Your task to perform on an android device: In the LeafSnap app, Identify the plant from taken Picture
Image 0: 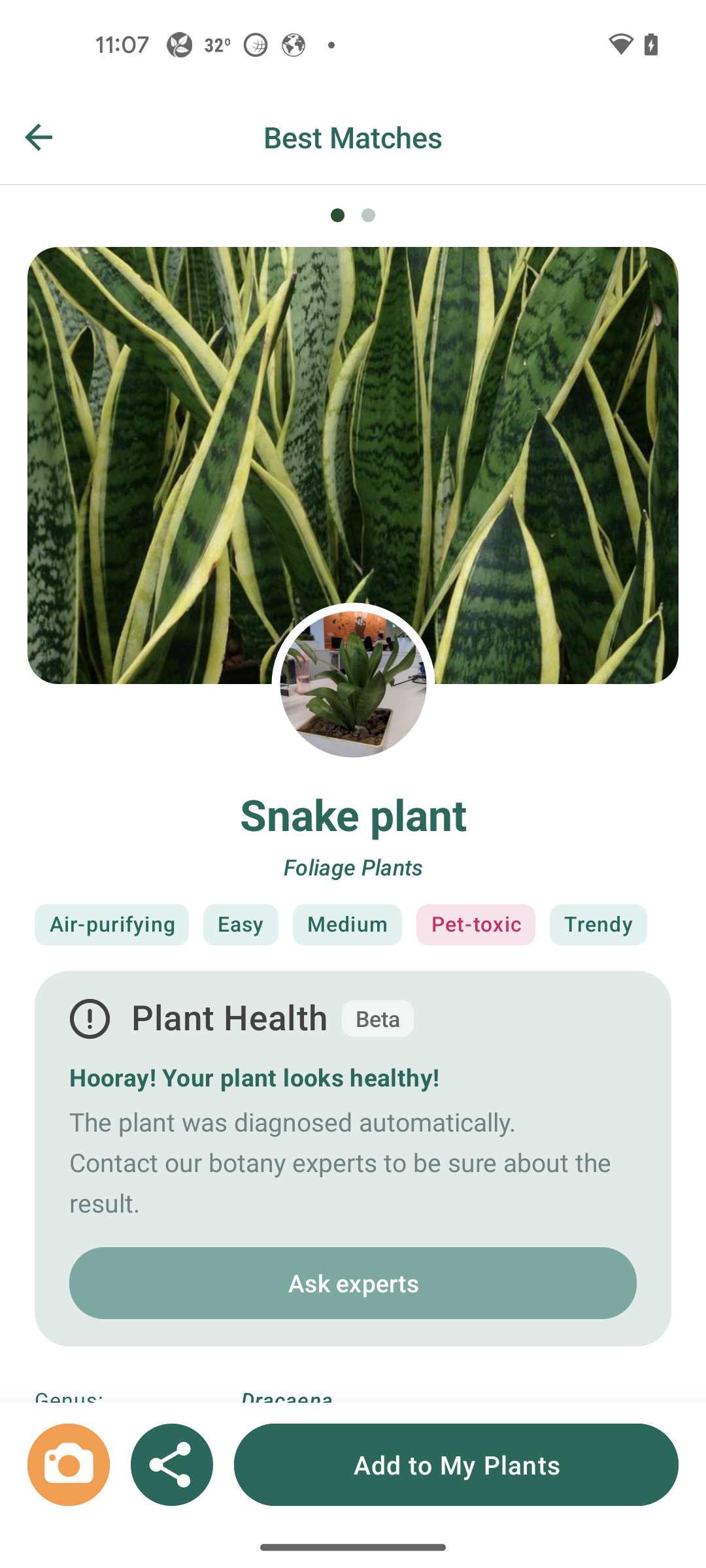
Open LeafSnap app
Step 0: open app "LeafSnap"
Image 1: 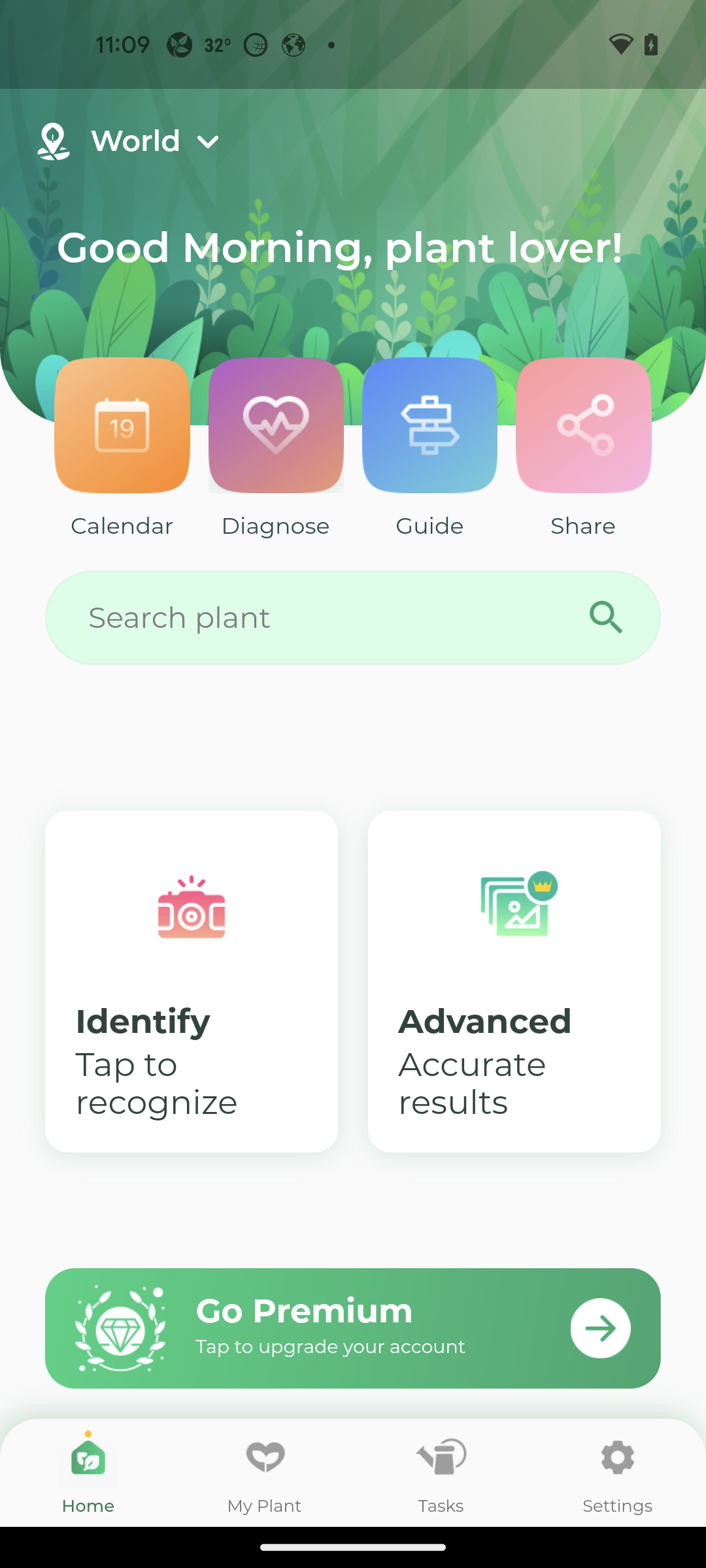
click on identify
Step 1: click (192, 981)
Image 2: 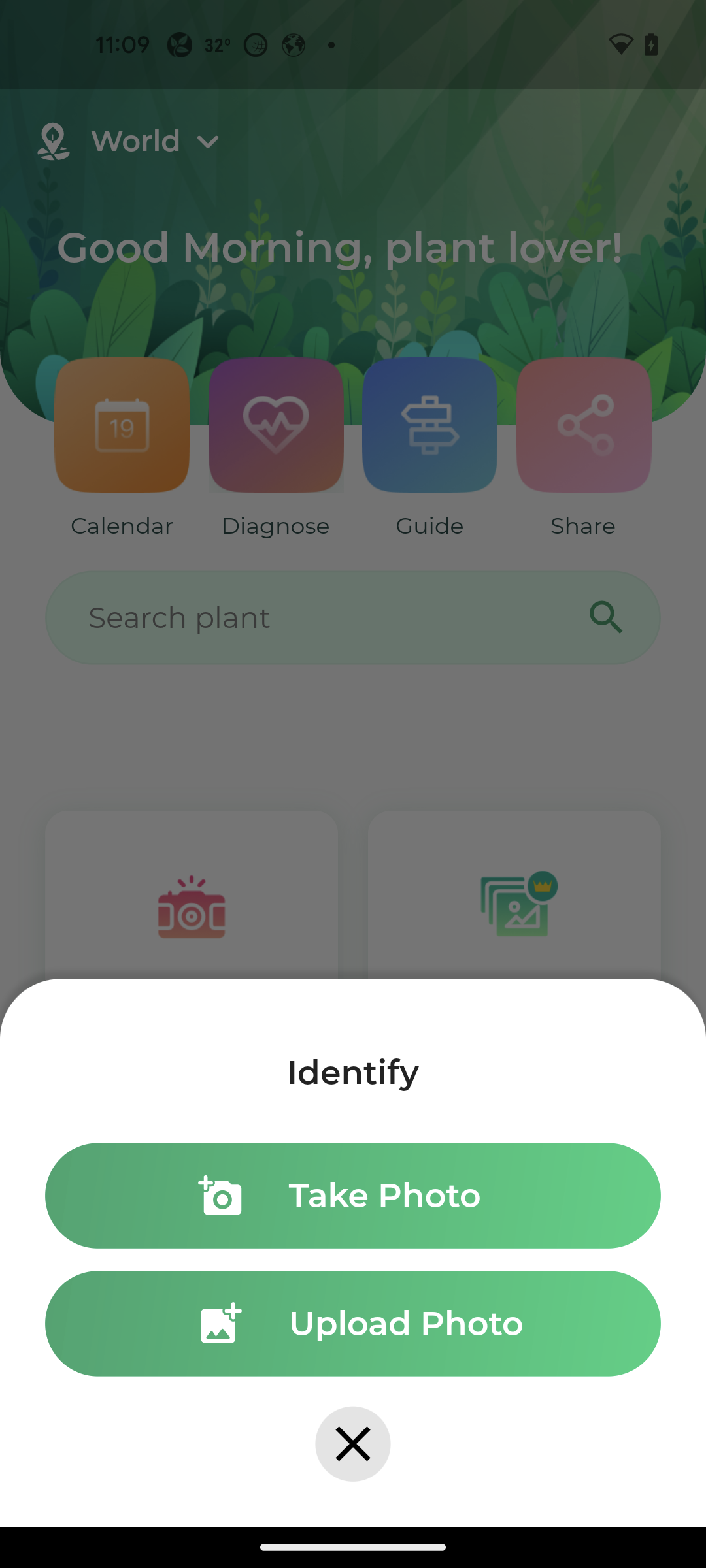
click on take photo
Step 2: click (352, 1195)
Image 3: 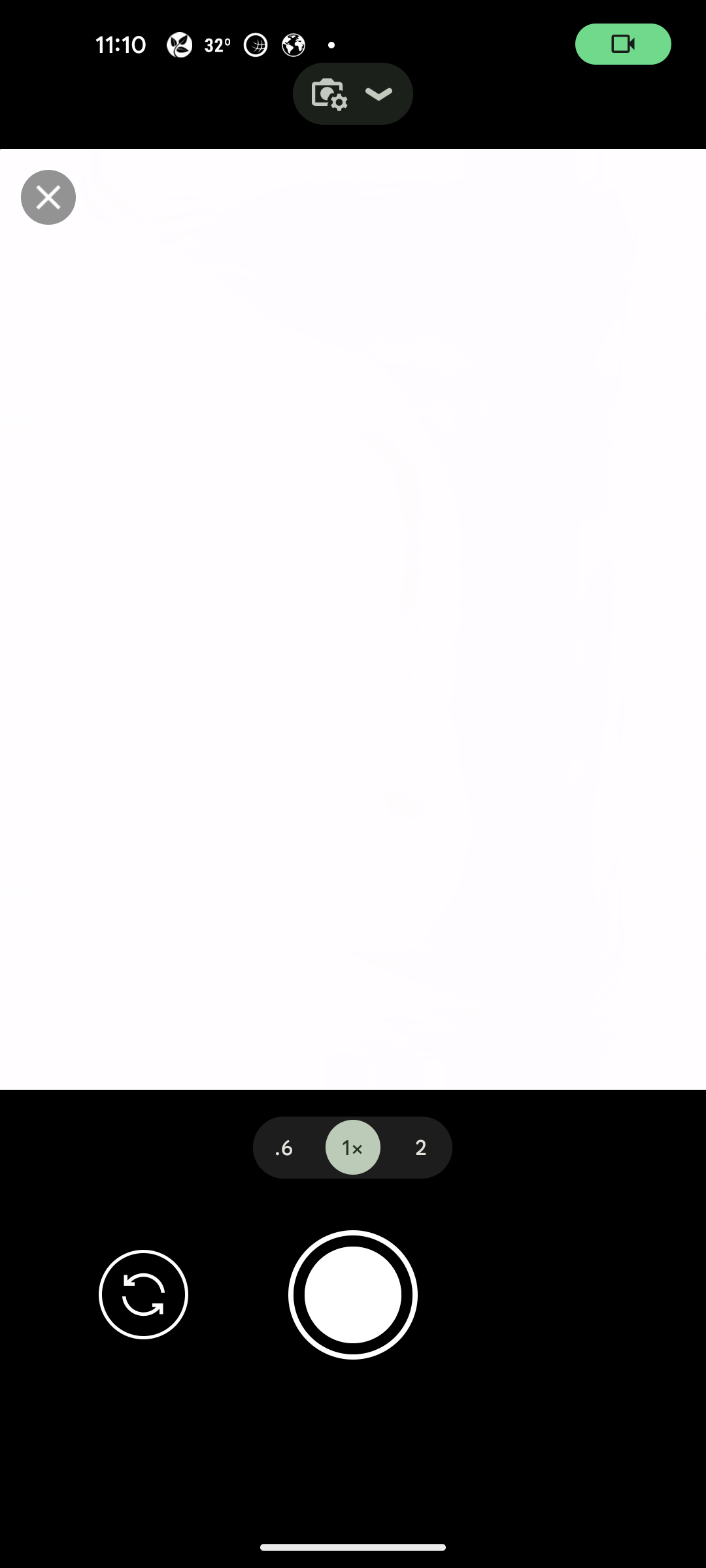
click on the shutter button
Step 3: click (353, 1294)
Image 4: 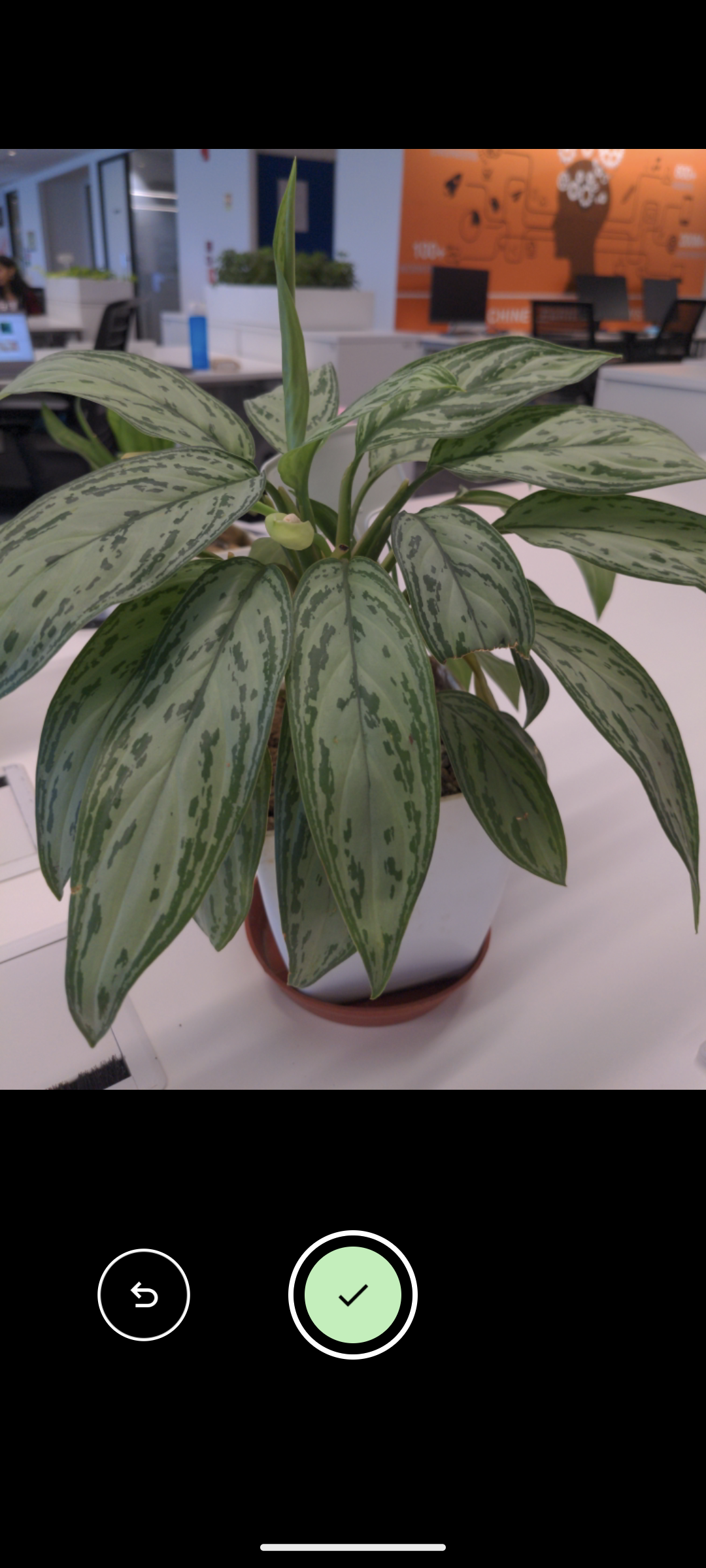
click on tick button
Step 4: click (353, 1294)
Image 5: 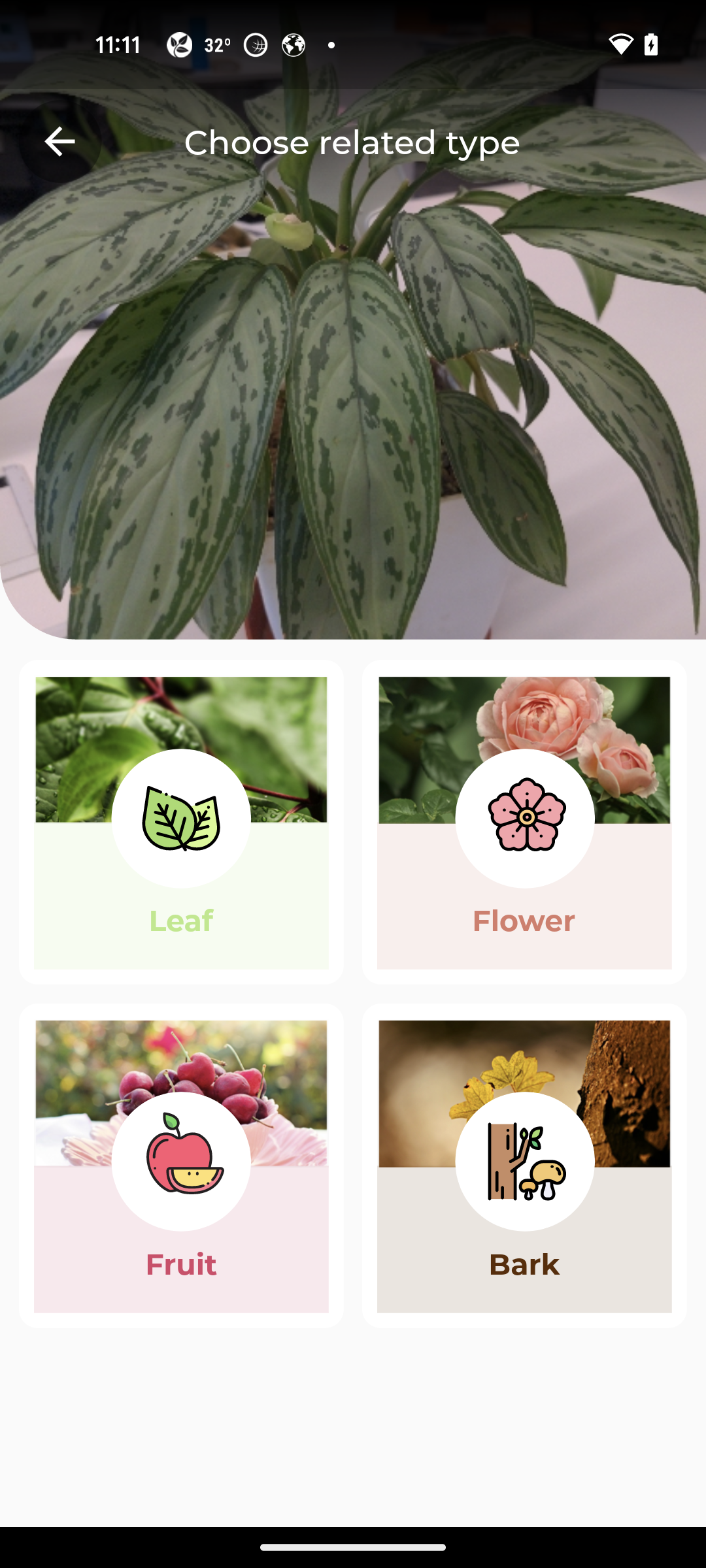
select leaf
Step 5: click (181, 822)
Image 6: 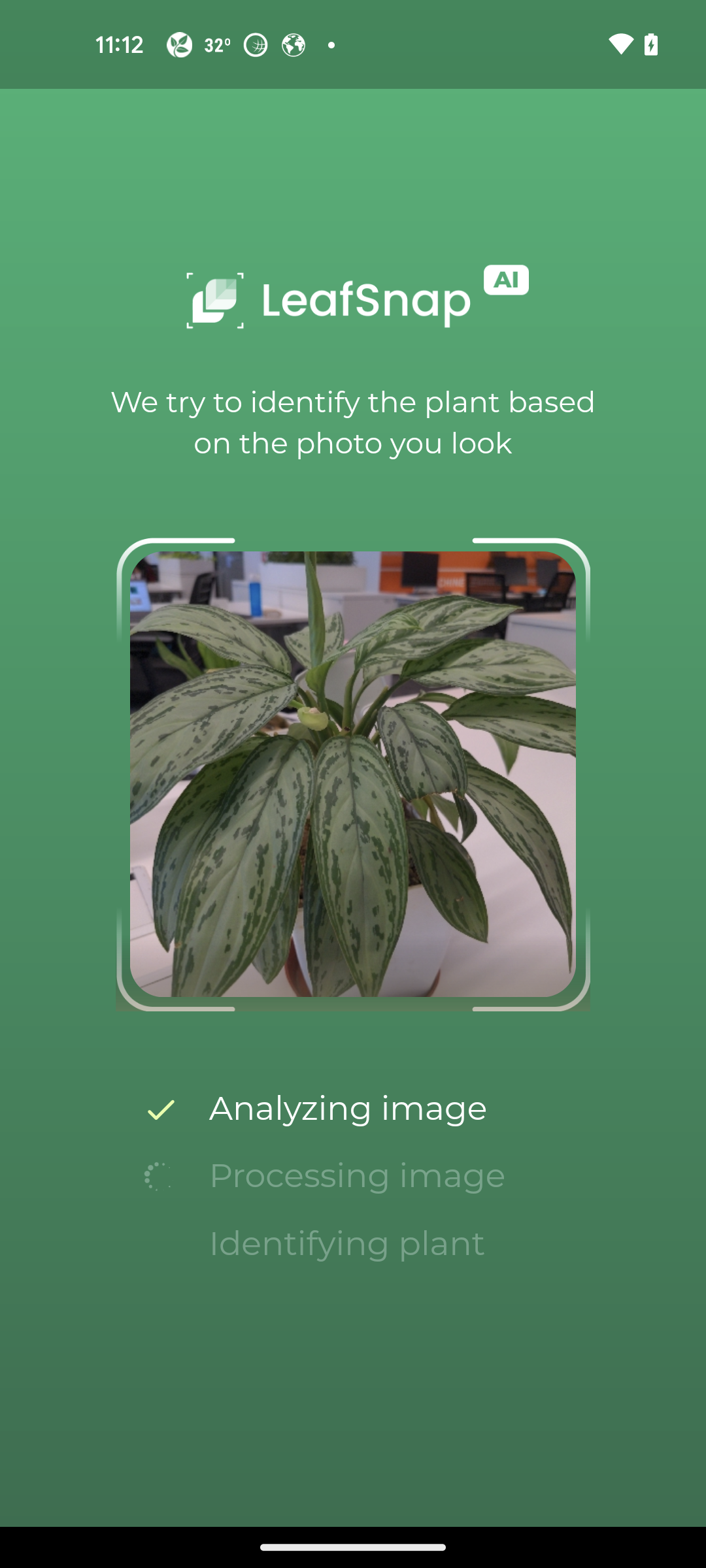
select leaf
Step 6: wait